Your task to perform on an android device: I'm going to meet my son in Berlin for important work with my wife and I decided to go there by flight, so search for the one way flight from Stuttgart to Berlin airport on January 1,2024 in the Expedia app
Image 0: 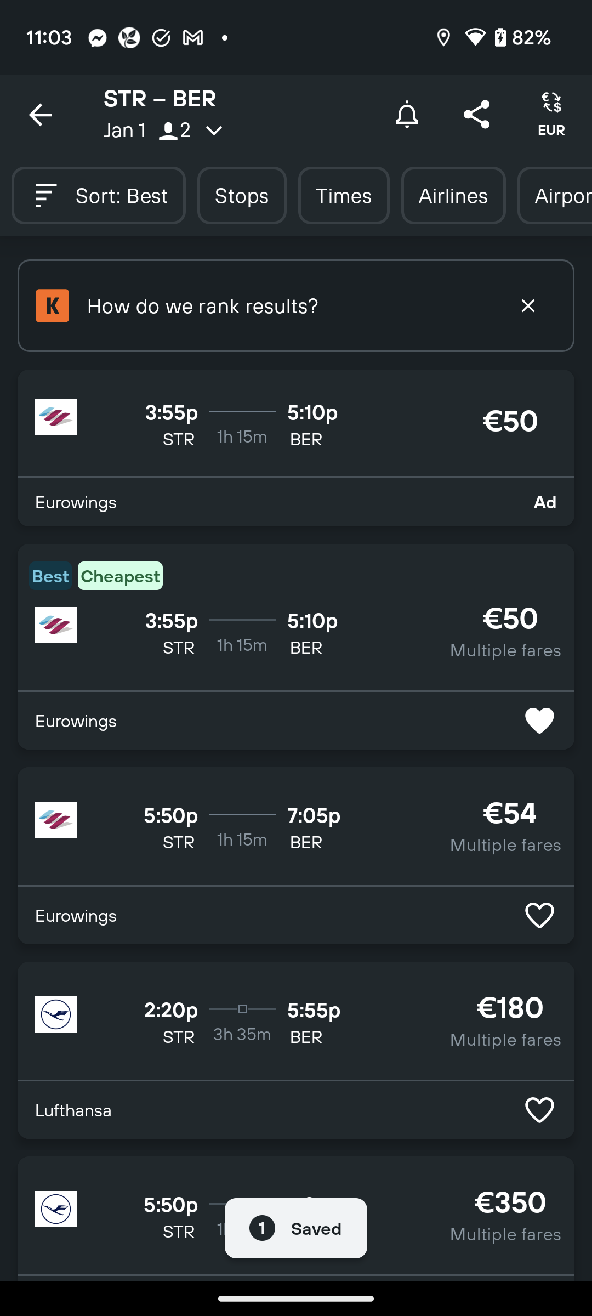
Open the Expedia app
Step 0: open app "Expedia"
Image 1: 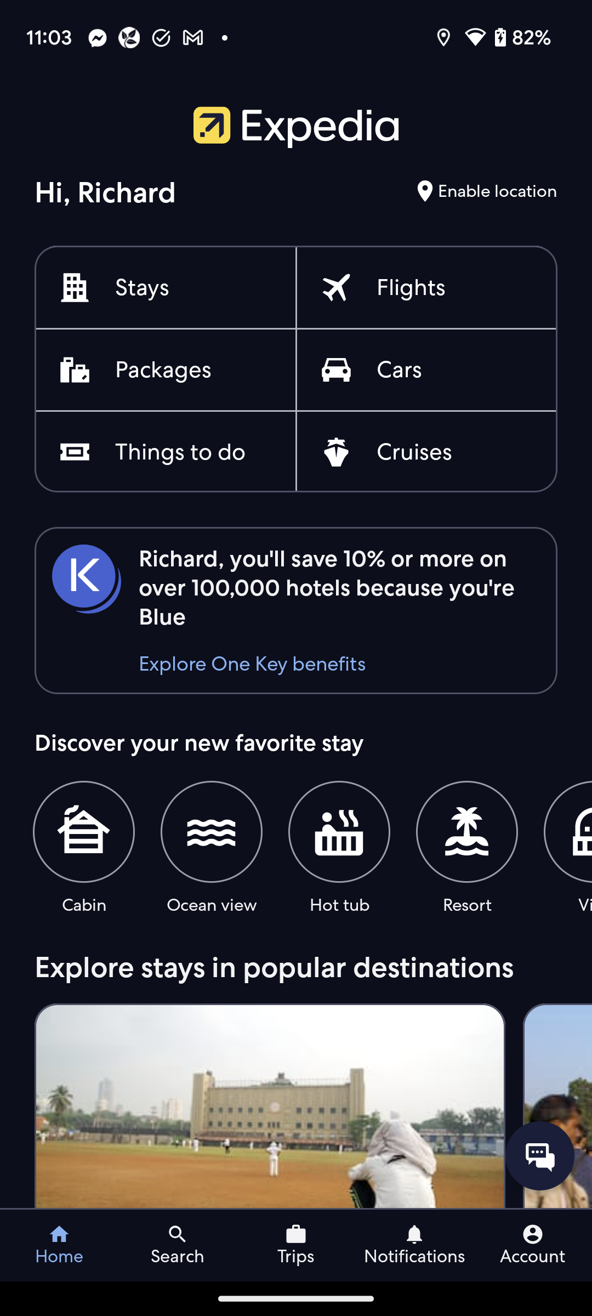
Click on the Flights option to search for the flights.
Step 1: click (411, 288)
Image 2: 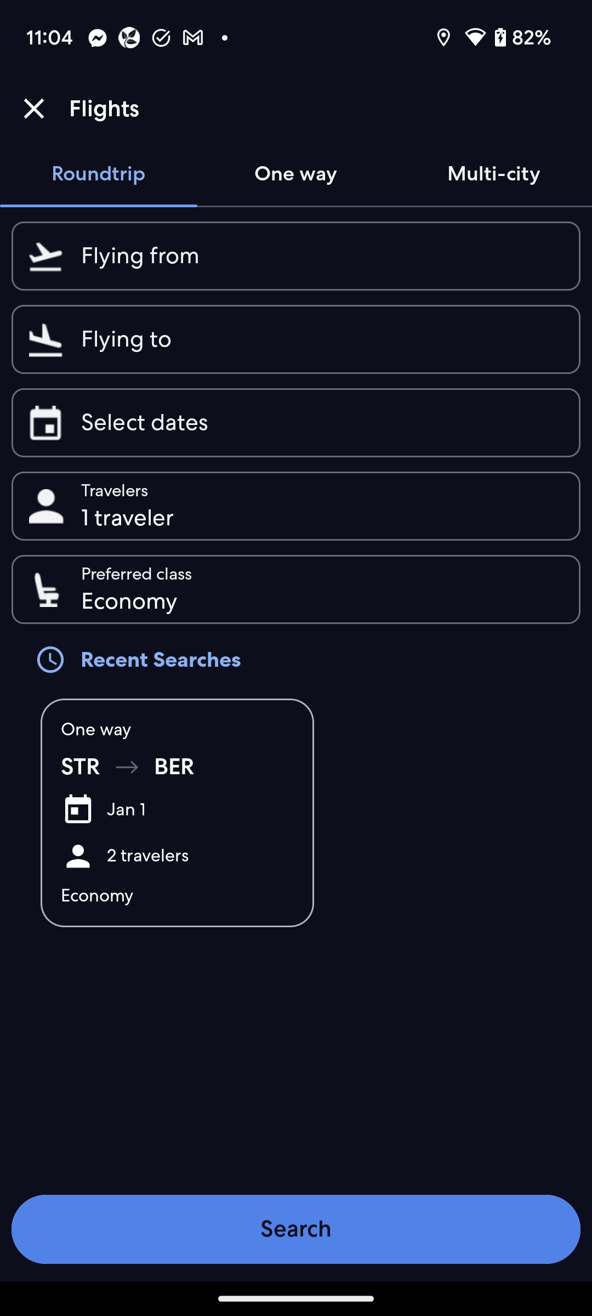
Click on the One way tab to search for the one way flights.
Step 2: click (295, 174)
Image 3: 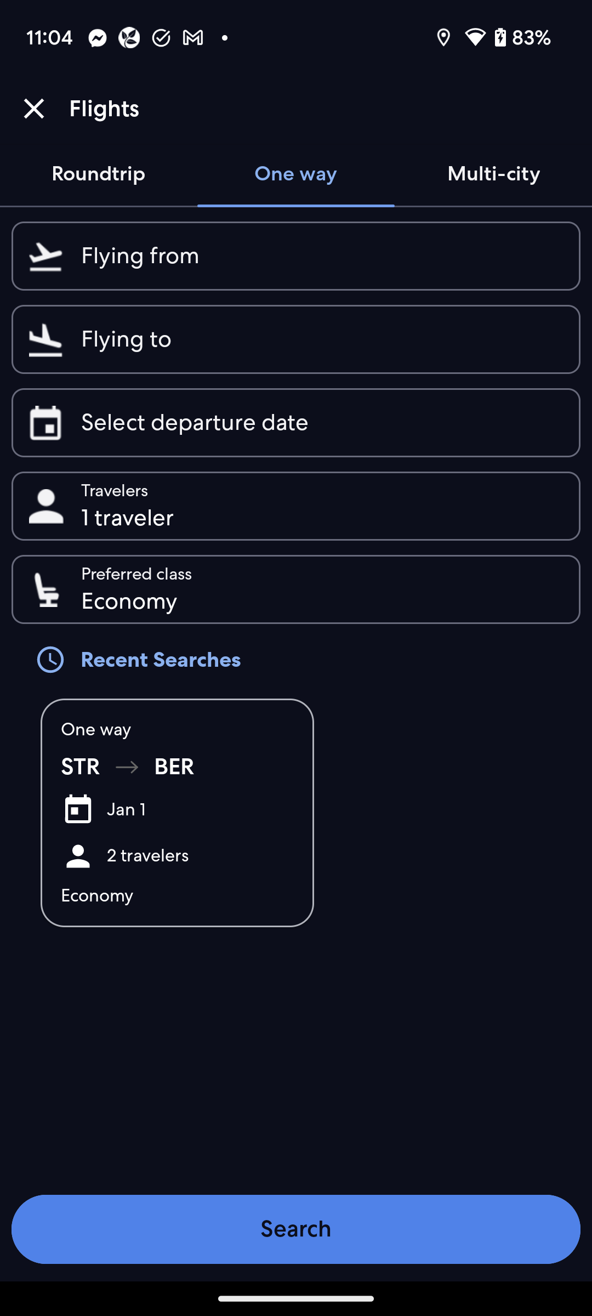
Click on the first input box to enter the departure location.
Step 3: click (322, 256)
Image 4: 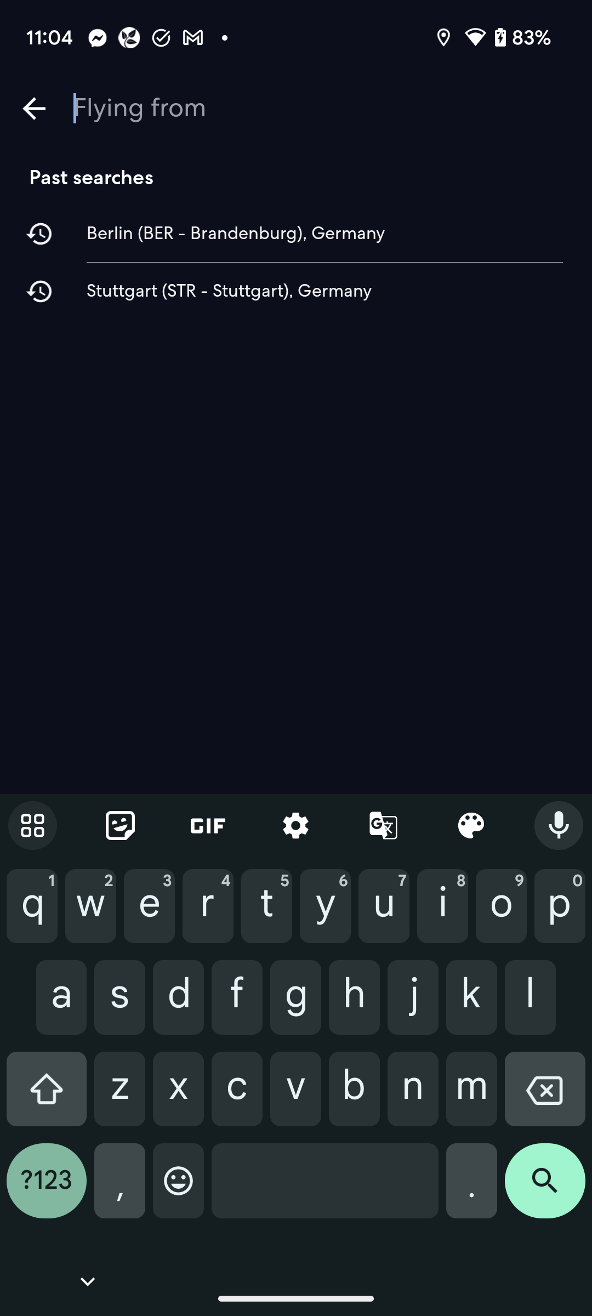
Type Stuttgart in the departure location section
Step 4: type "Stuttgart"
Image 5: 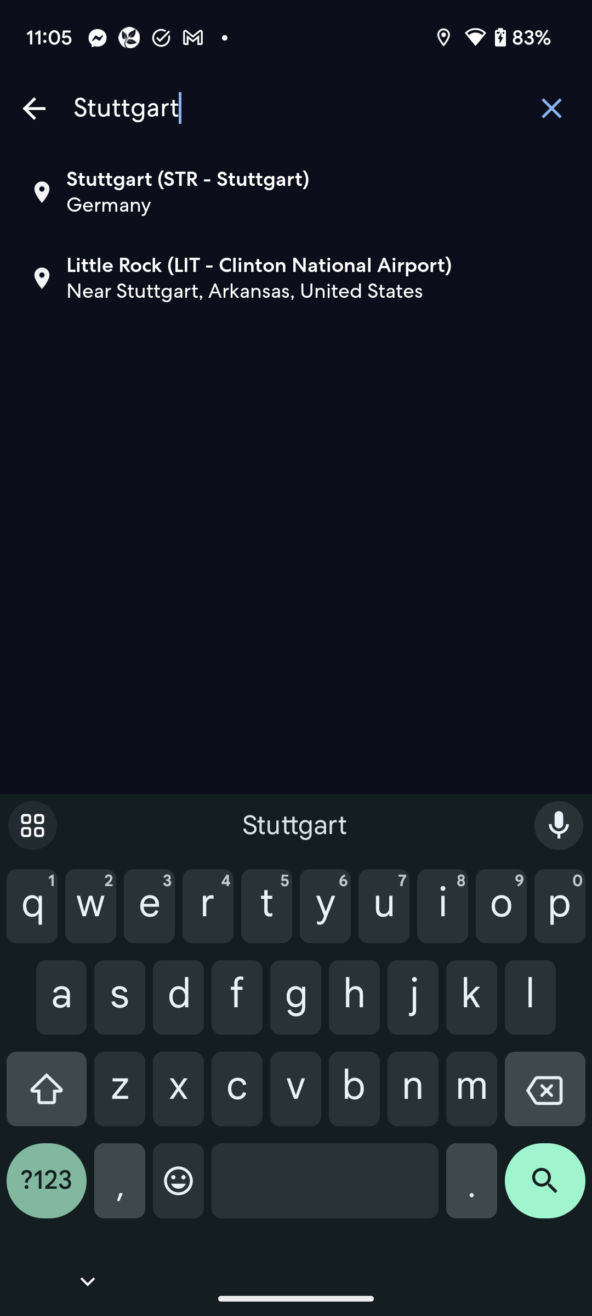
Click on the Stuttgart to select the departure location
Step 5: click (187, 179)
Image 6: 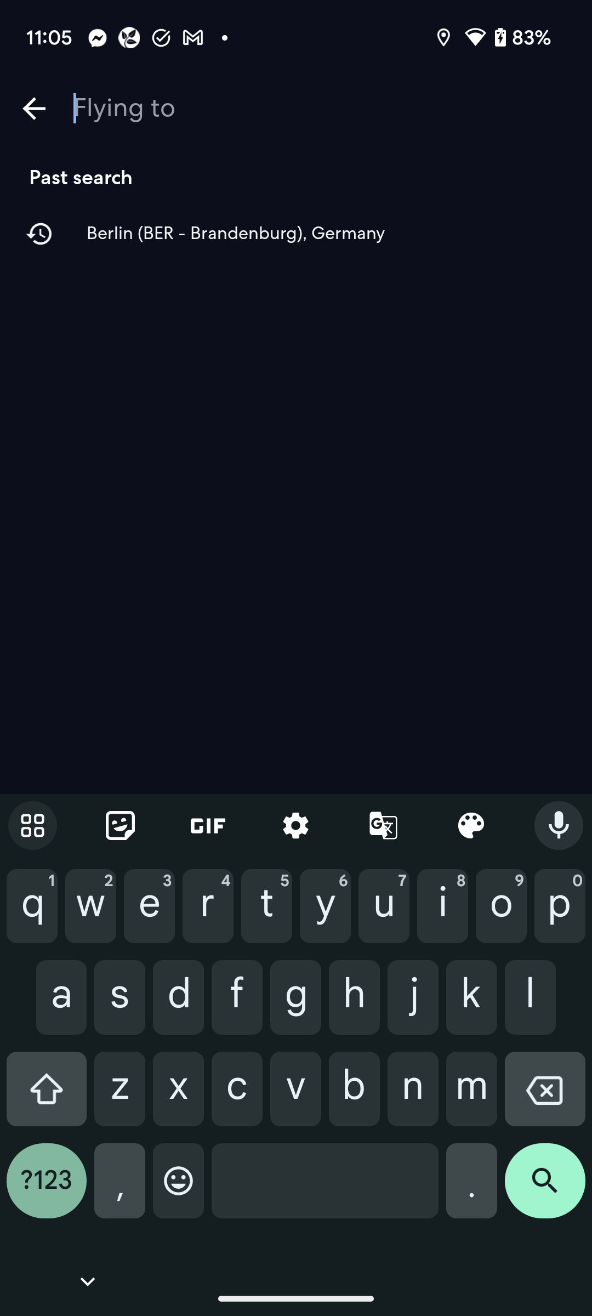
Type Berlin in the destination section to enter the destination location
Step 6: type "Berlin"
Image 8: 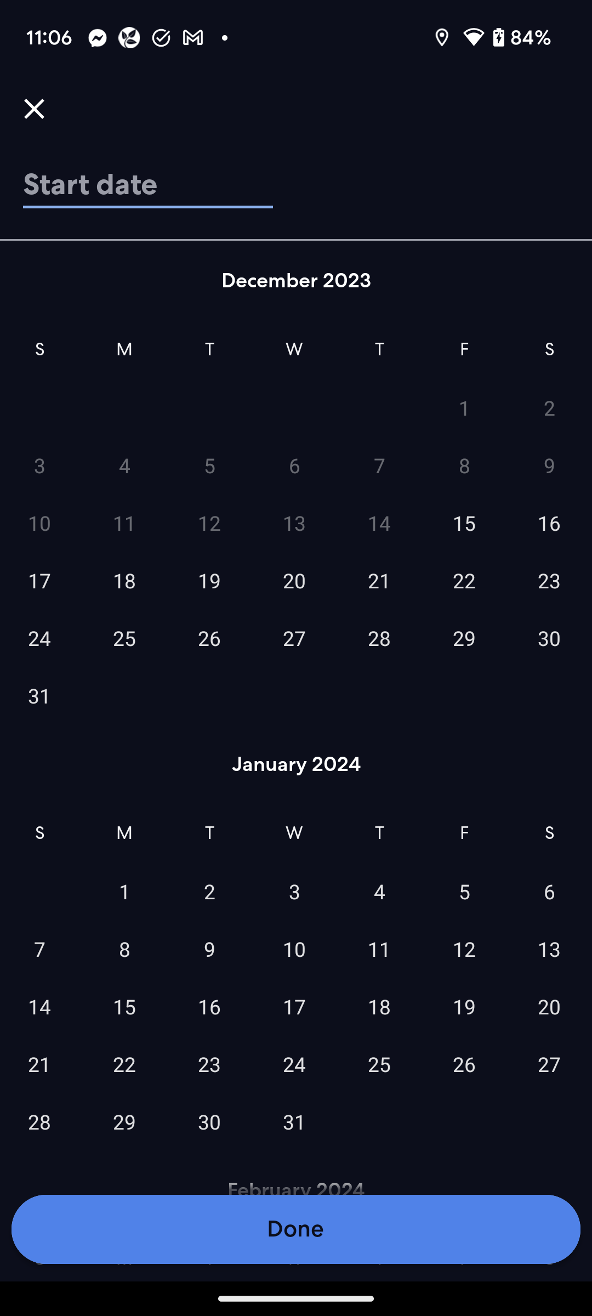
Click on January 1 to select the departure date.
Step 8: click (124, 891)
Image 9: 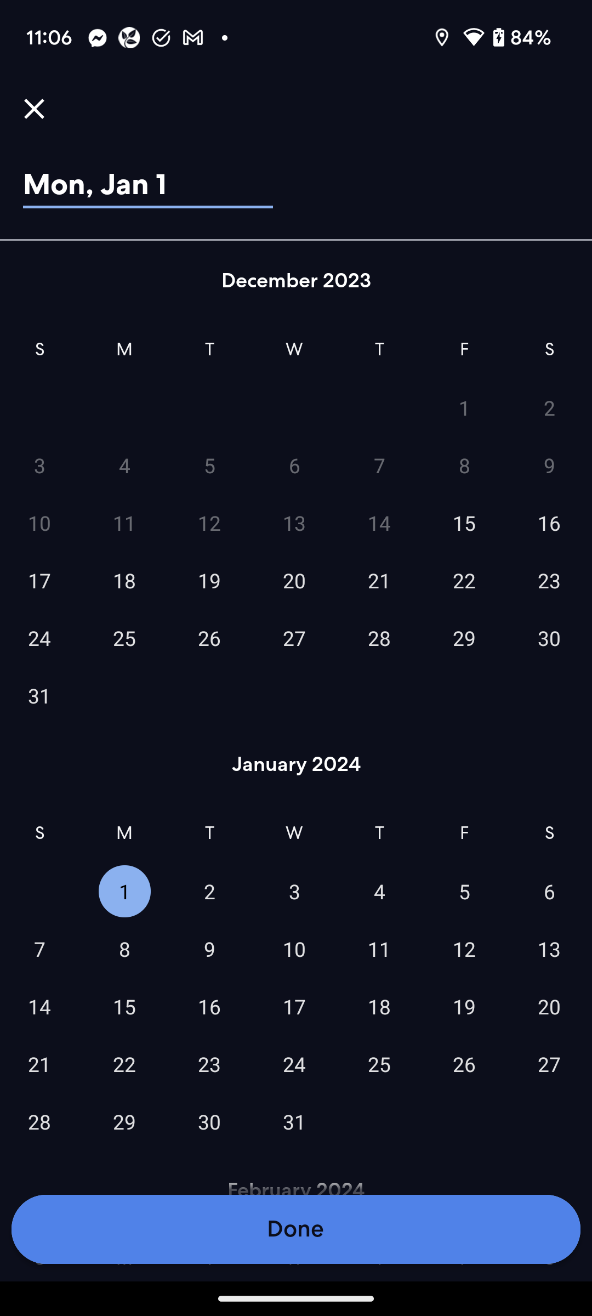
Click on the Done button to confirm the date
Step 9: click (295, 1229)
Image 10: 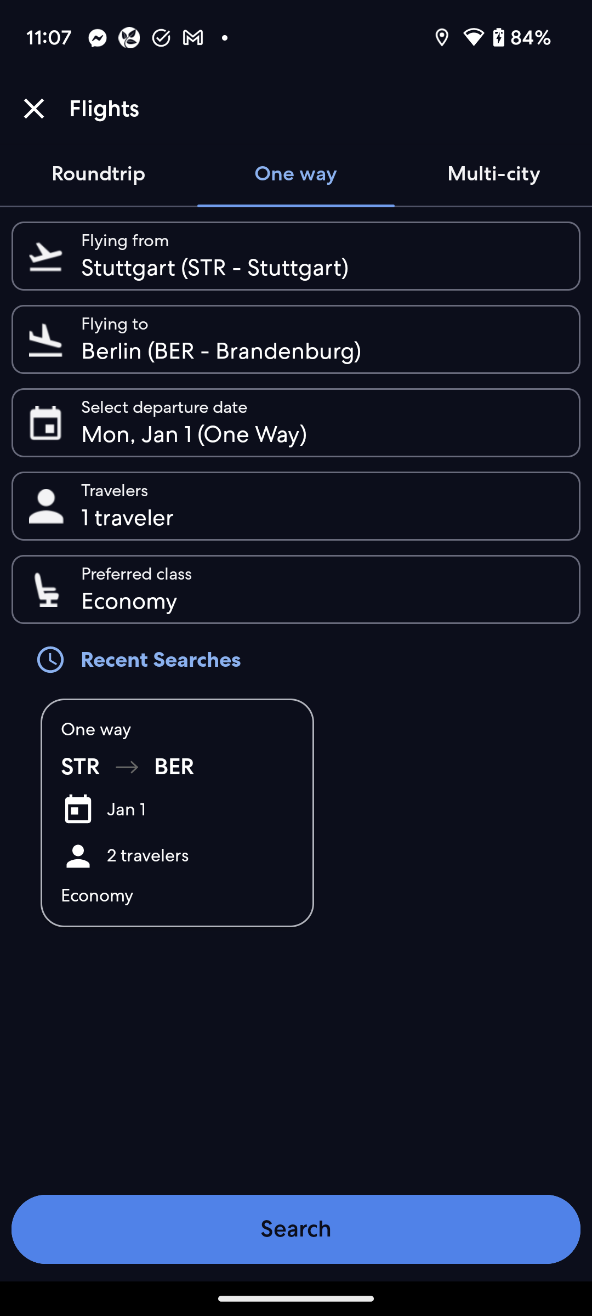
Click on the Traveler option to select the number of travelers.
Step 10: click (322, 506)
Image 11: 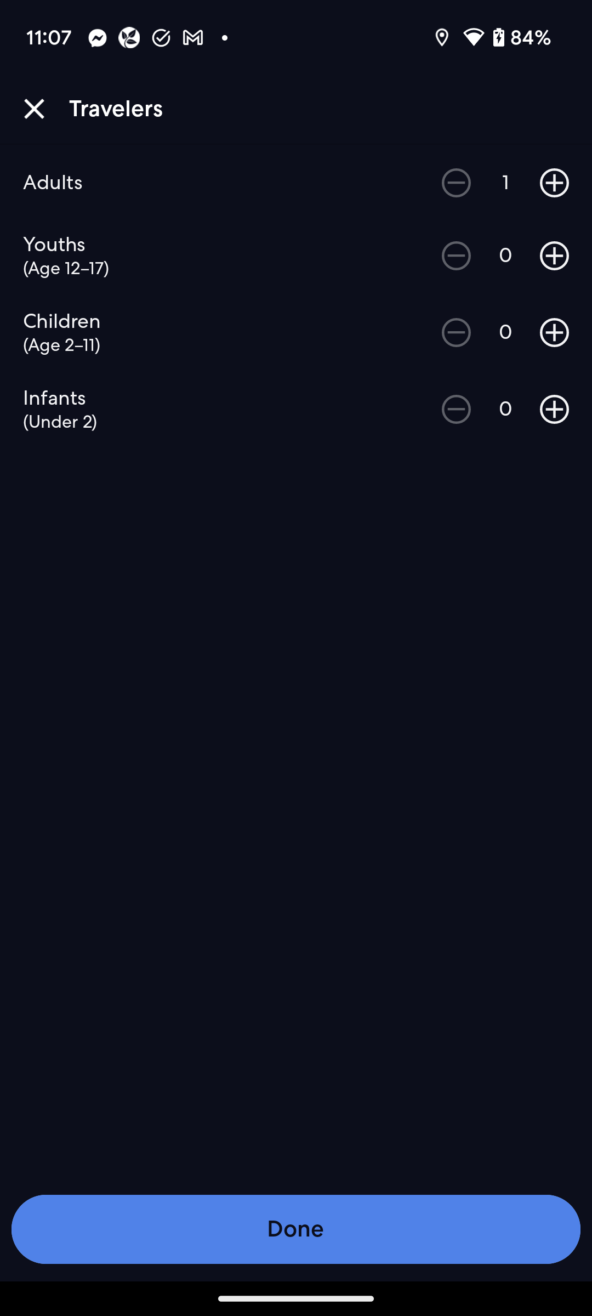
Click on the plus icon of the Adults to enter the number of travelers
Step 11: click (554, 183)
Image 12: 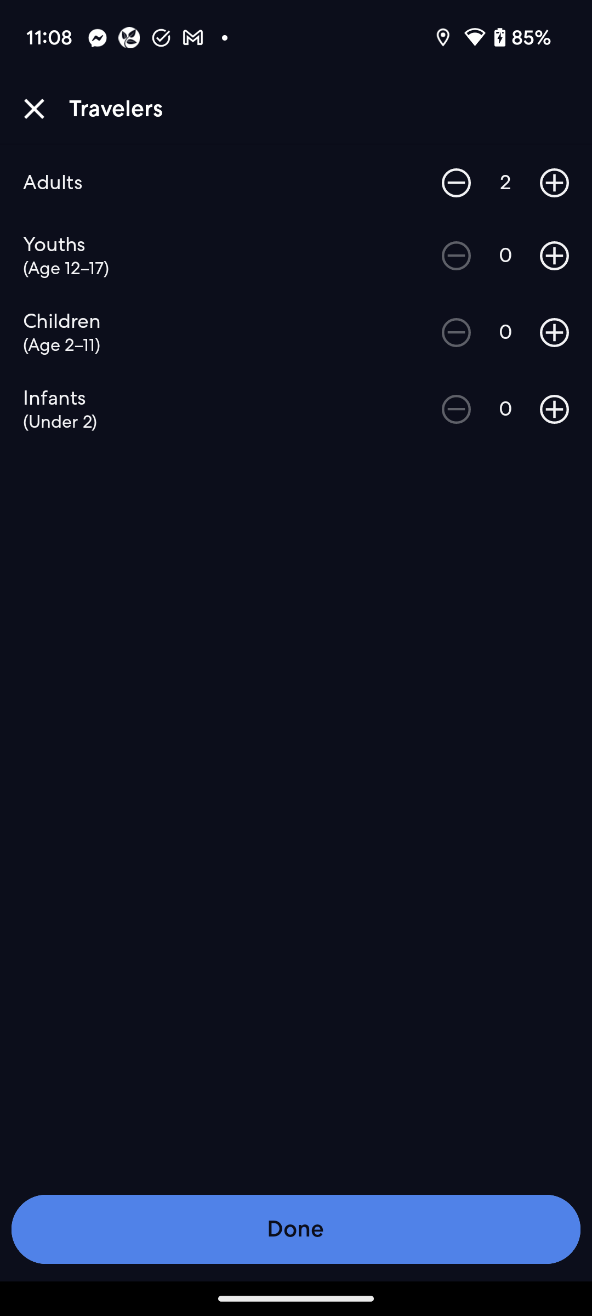
Click on the Done button to confirm the travelers
Step 12: click (295, 1229)
Image 13: 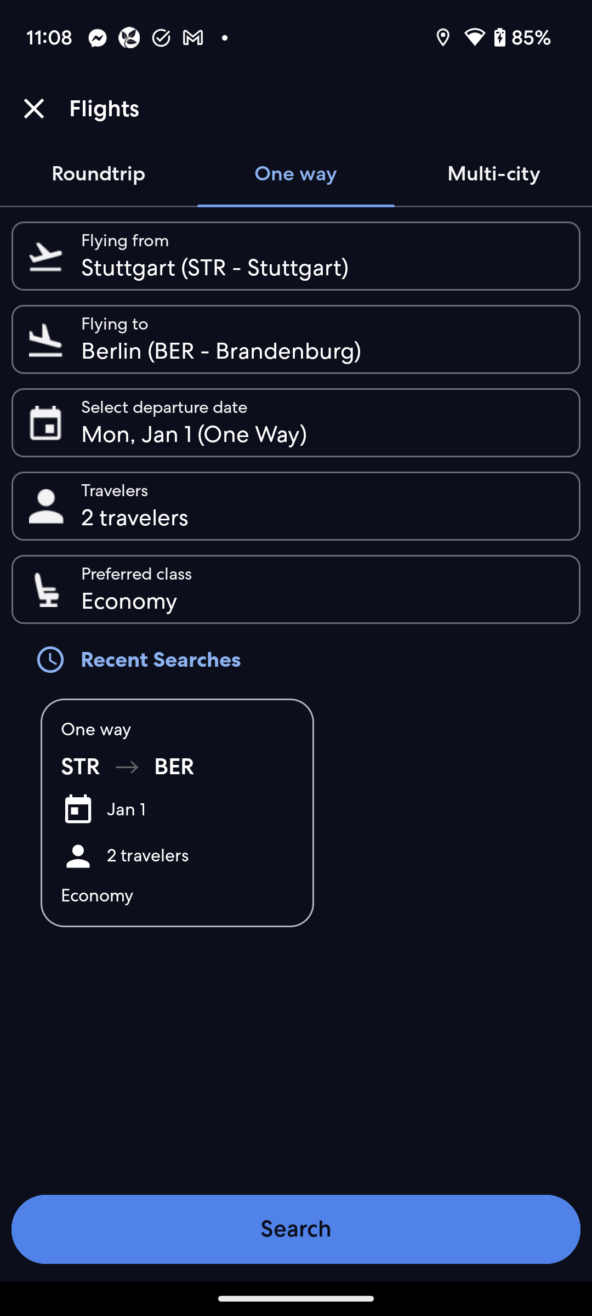
Click on the search button to search for the flights.
Step 13: click (296, 1229)
Image 14: 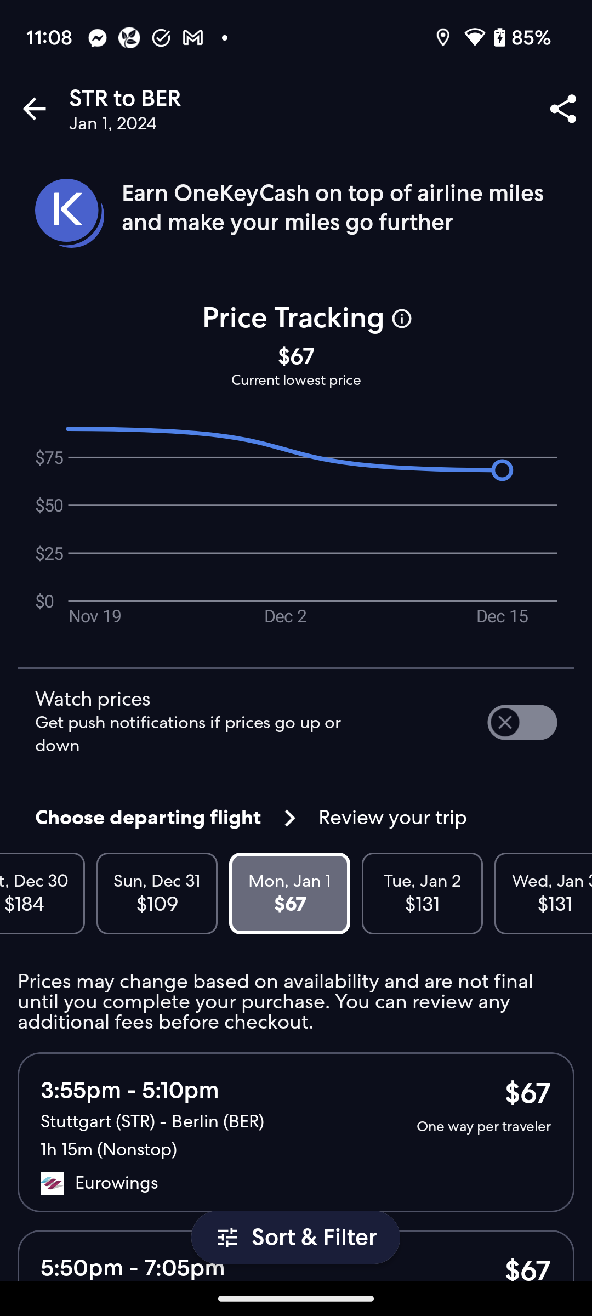
Scroll down to view more flights.
Step 14: scroll down